Your task to perform on an android device: My need was for a suitable laptop shelf, so I want to search for a wall shelf on the Etsy app.
Image 0: 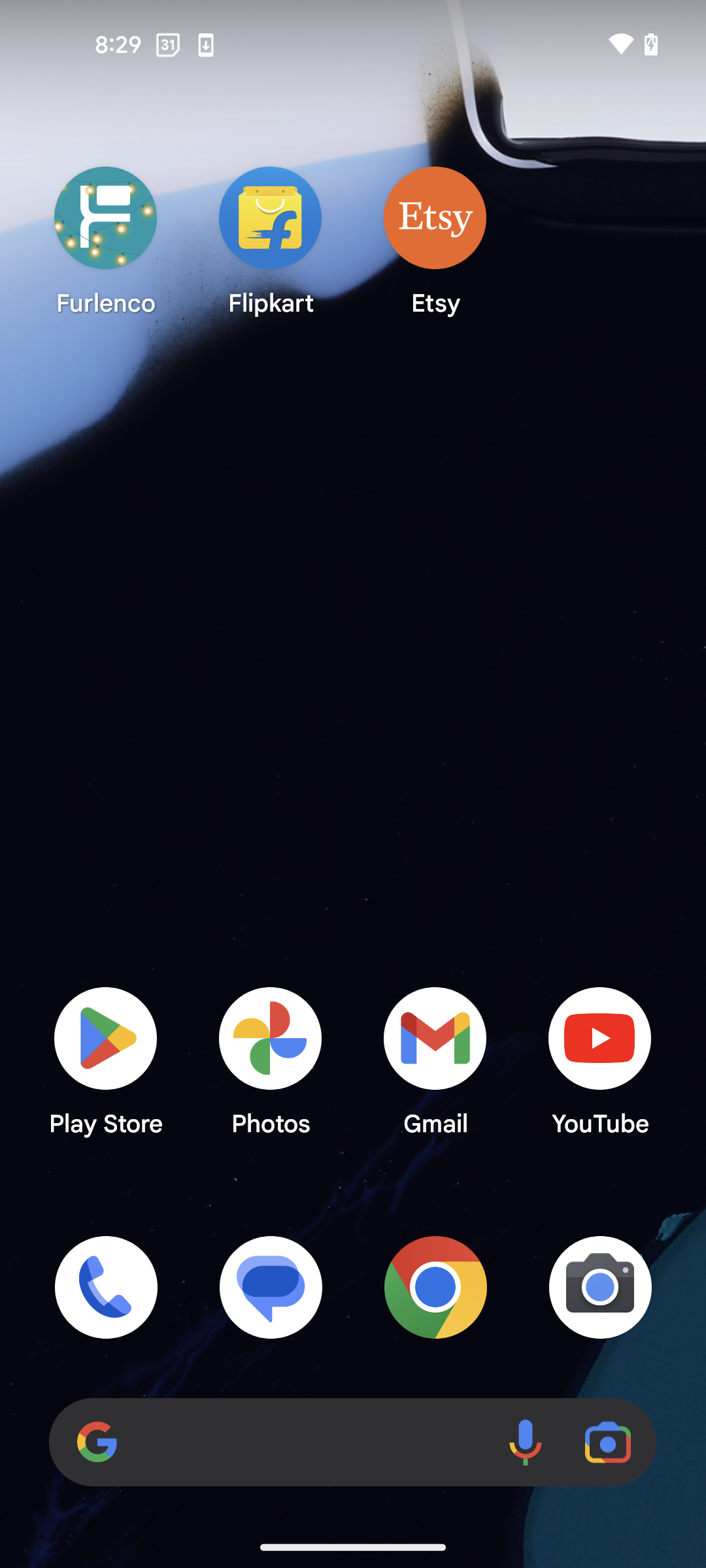
open the Etsy app
Step 0: open app "Etsy"
Image 1: 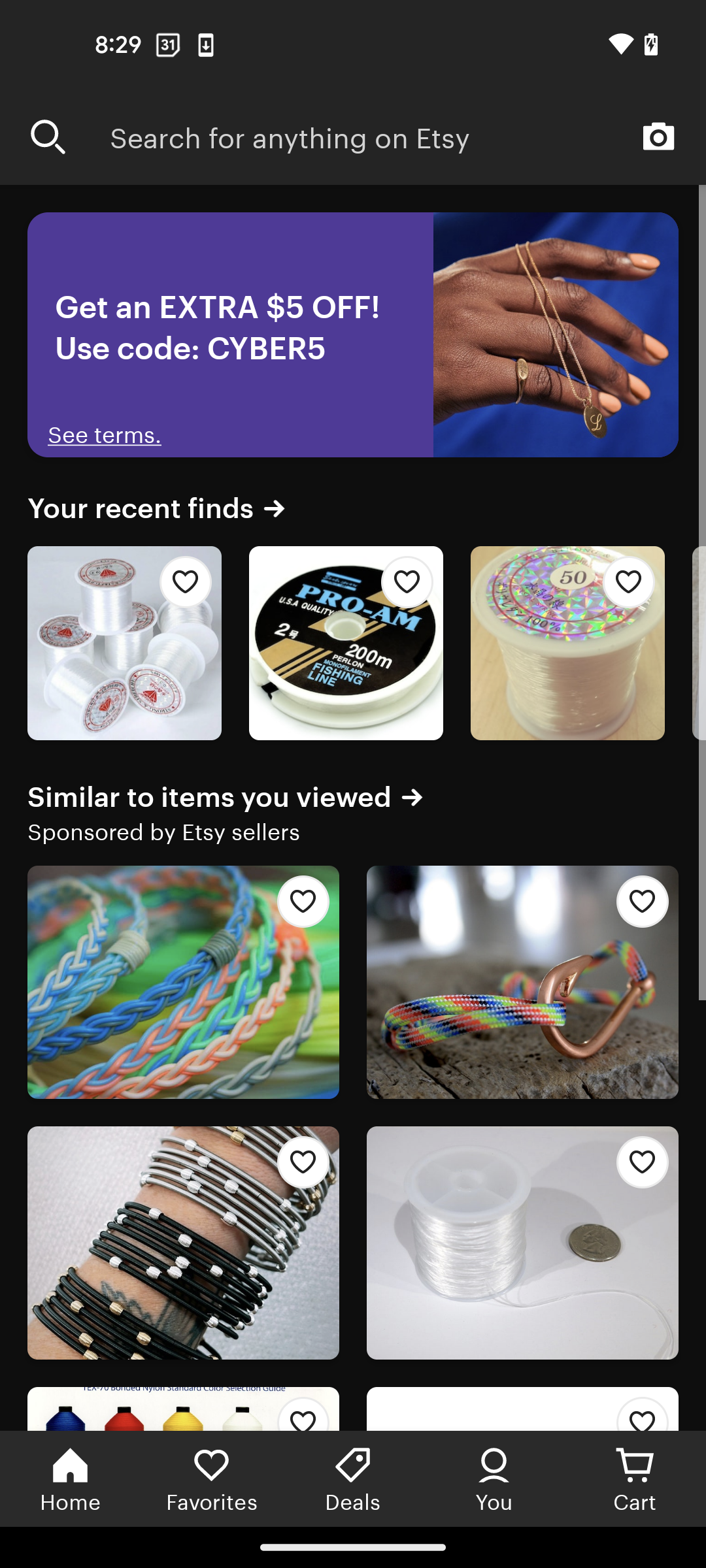
click on the search bar at the top of the screen
Step 1: click (408, 136)
Image 2: 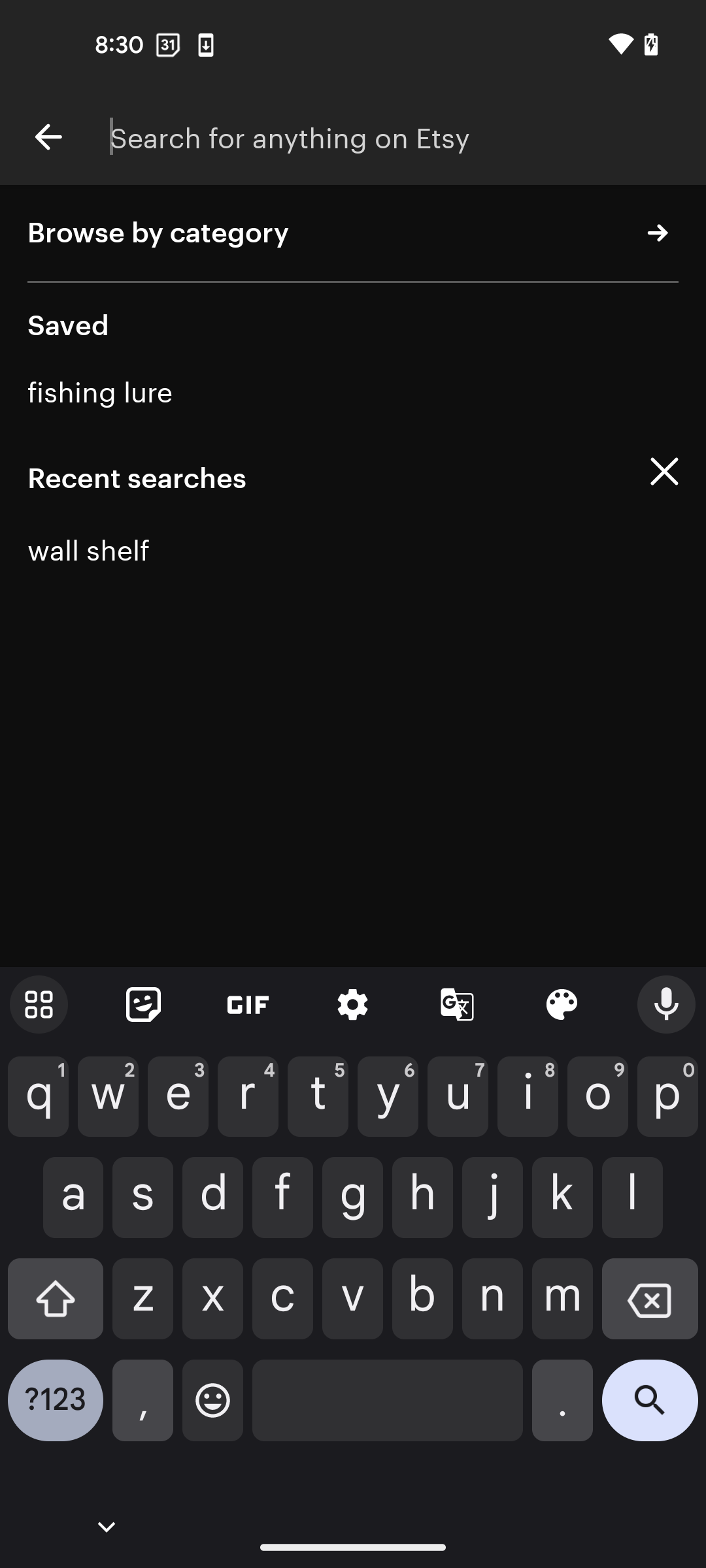
type text wall shelf
Step 2: type "wall shelf"
Image 3: 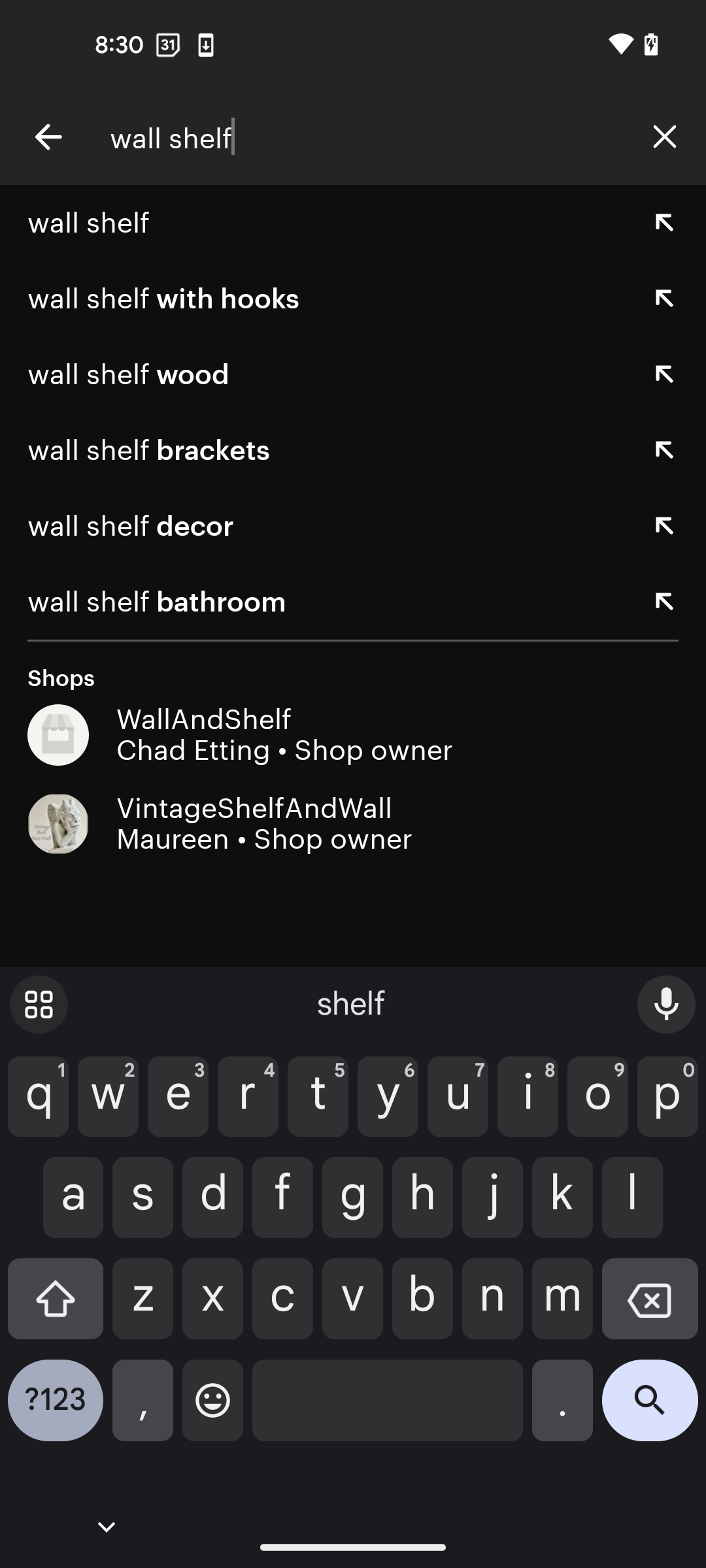
click on the search icon
Step 3: click (650, 1410)